Your task to perform on an android device: Add the item to the cart.
Image 0: 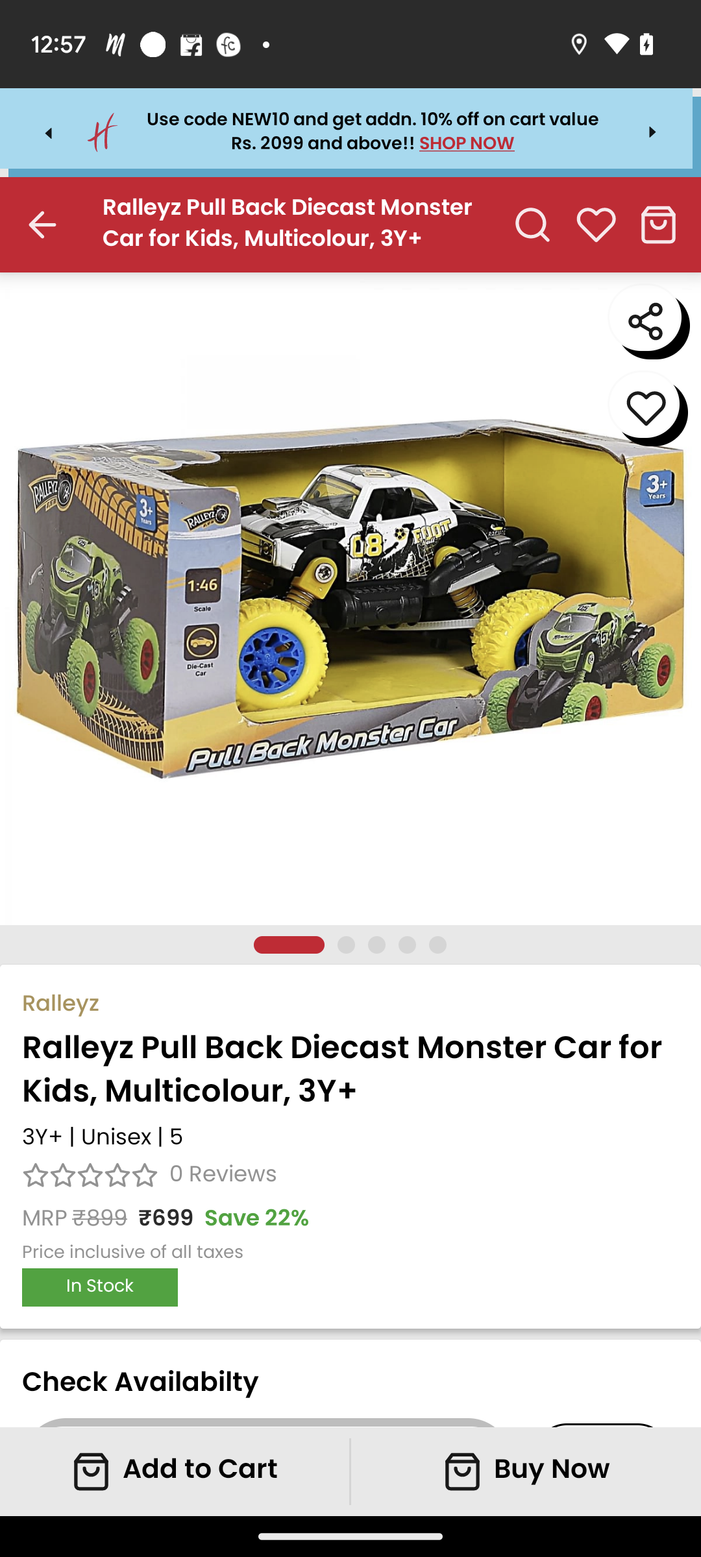
Click on the add to cart option presented on the left side at the bottom.
Step 0: click (200, 1471)
Image 1: 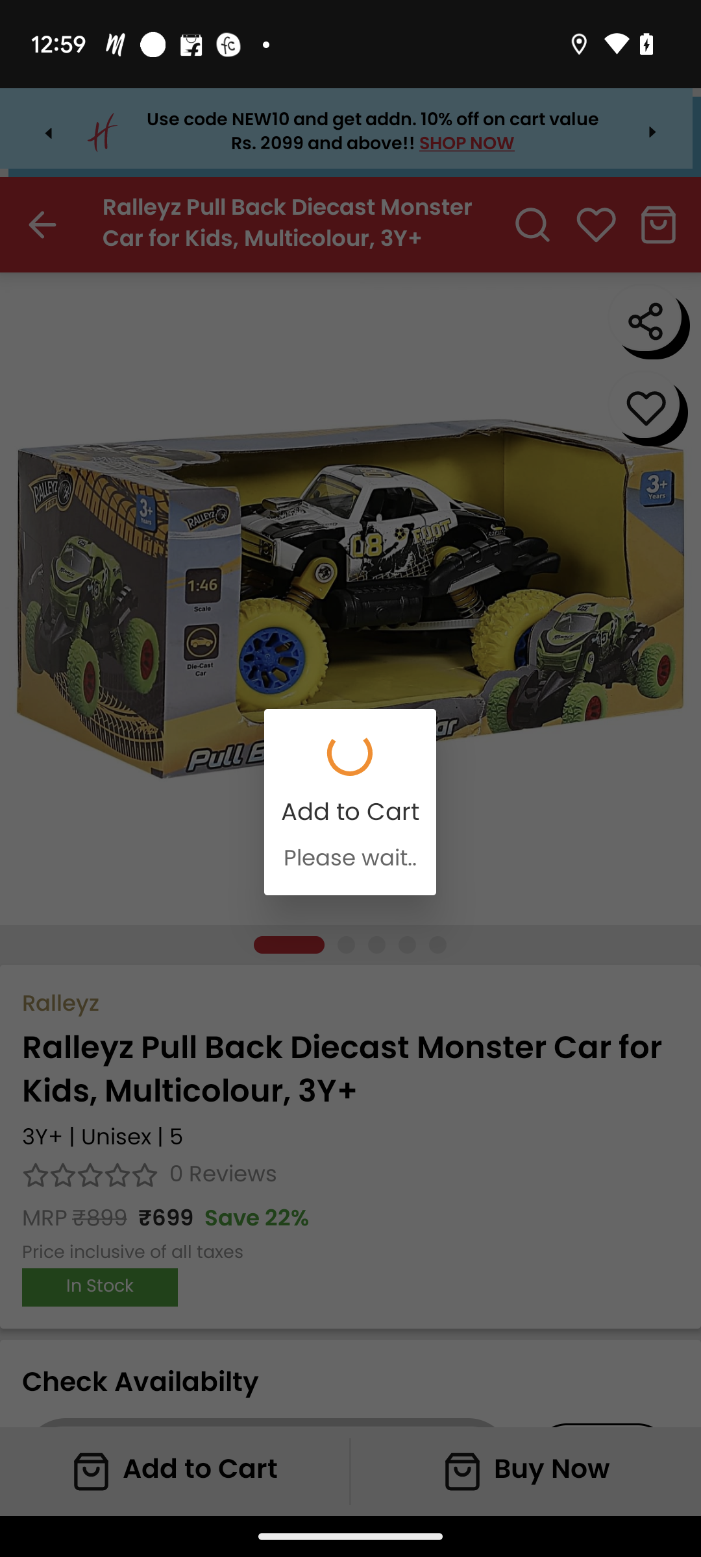
Click on the add to cart option presented on the left side at the bottom.
Step 1: wait